Your task to perform on an android device: Show me all of the available Prestige brand paints.
Image 0: 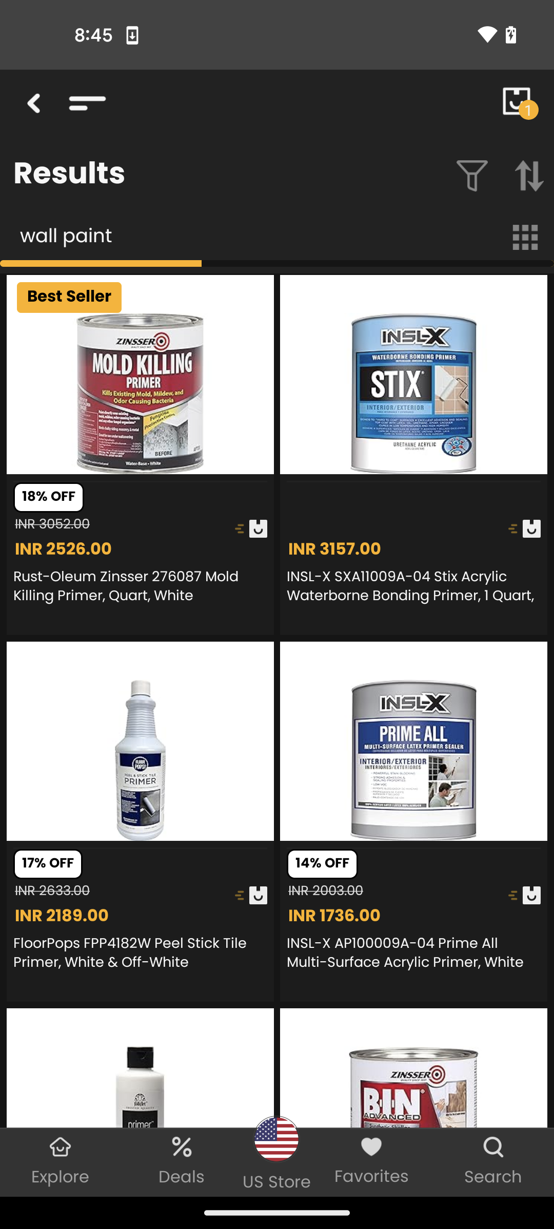
click on the filter icon
Step 0: click (467, 179)
Image 2: 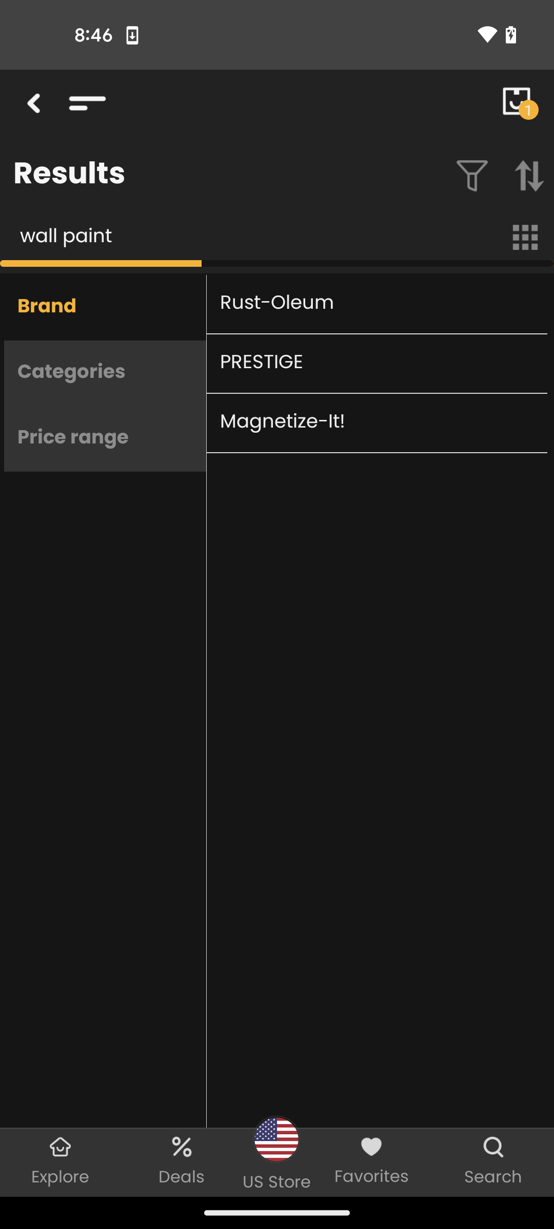
select the Prestige brand
Step 2: click (357, 364)
Image 3: 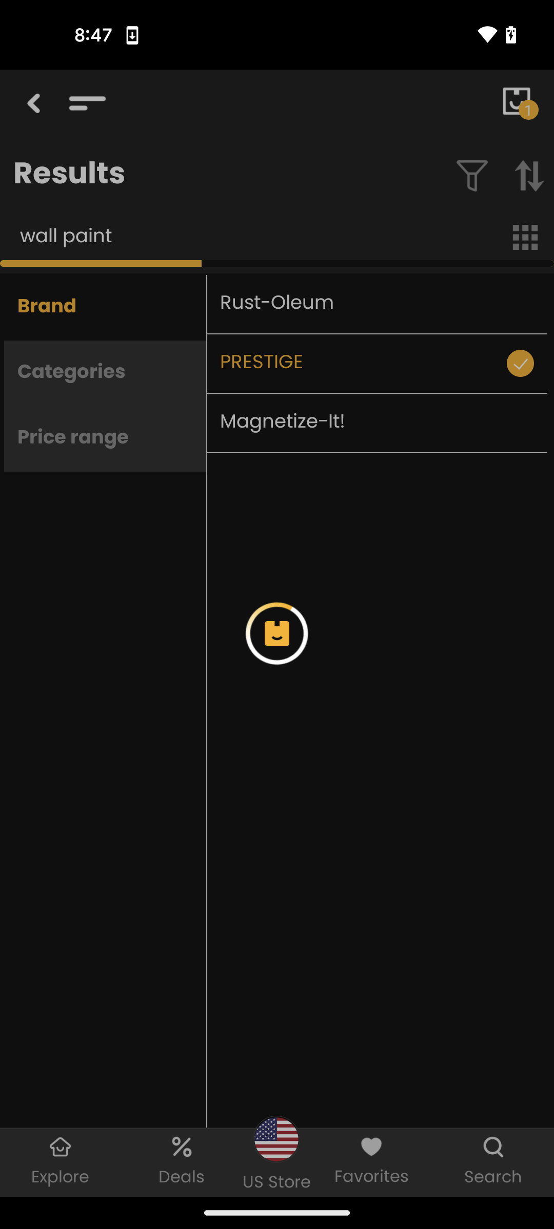
select the Prestige brand
Step 3: wait